Your task to perform on an android device: My flight timing is different, so I want to view flight details so I can get a flight at that time, which I want on the Make My Trip app.
Image 0: 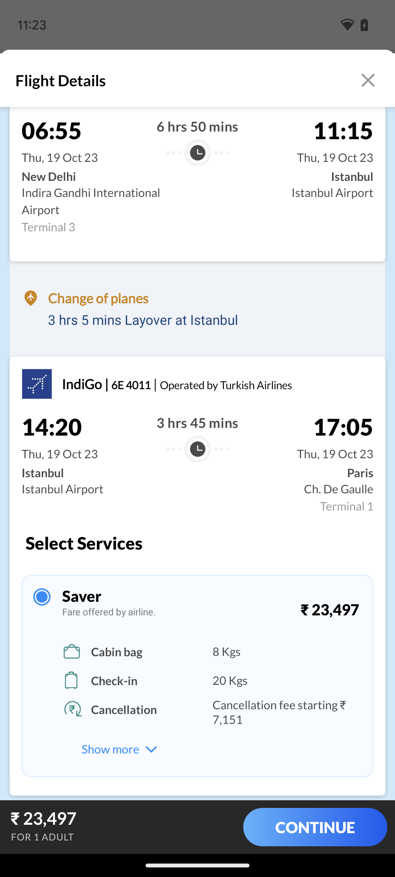
Tap on the first flight present on the screen.
Step 0: click (94, 130)
Image 1: 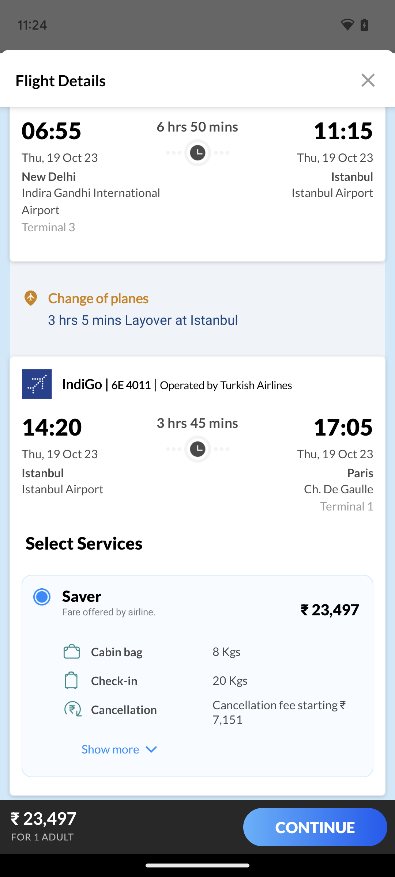
Tap on Continue.
Step 1: click (315, 827)